Your task to perform on an android device: I am looking for a new Sports shoe pair. I want to use Nike's app  new search feature because my old one is growing older
Image 0: 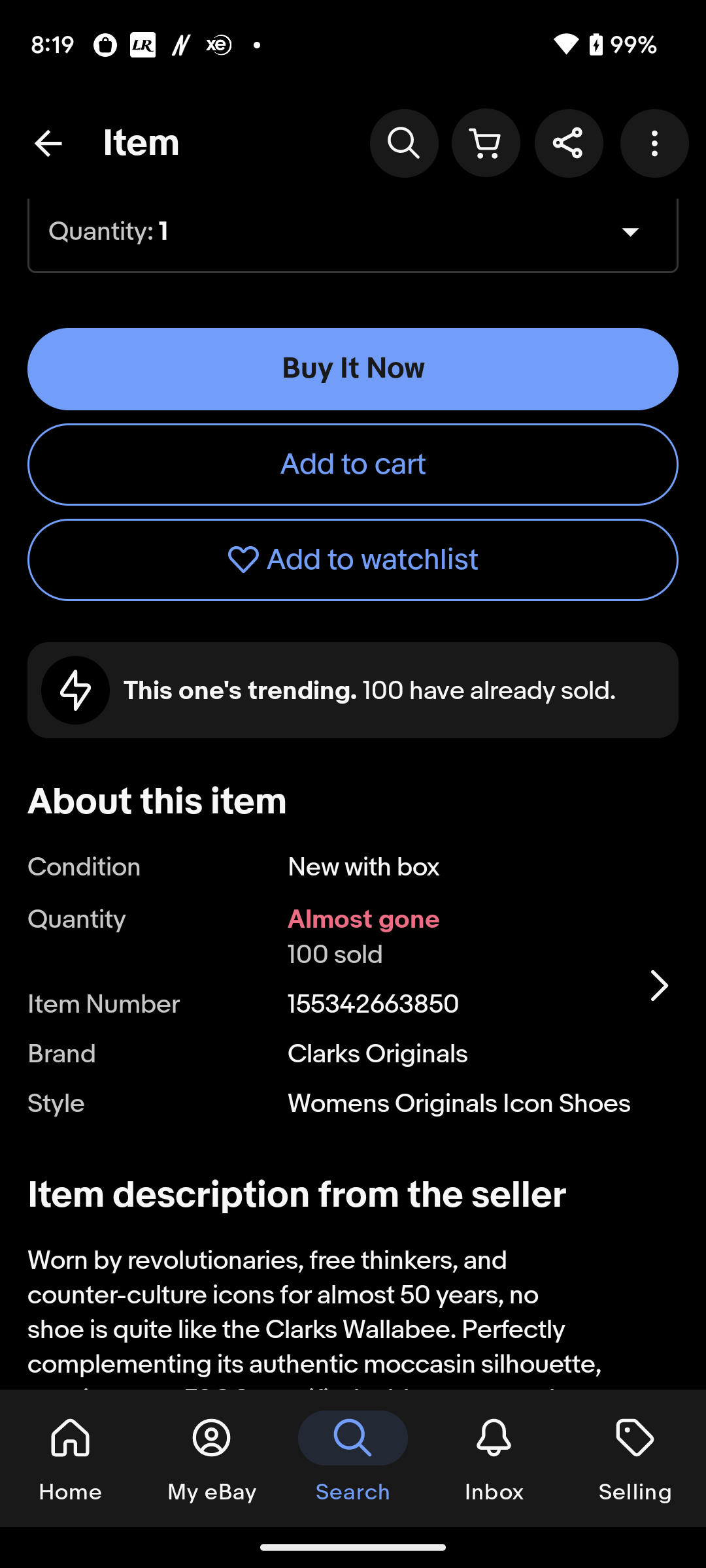
Open the Nike app
Step 0: open app "Nike"
Image 1: 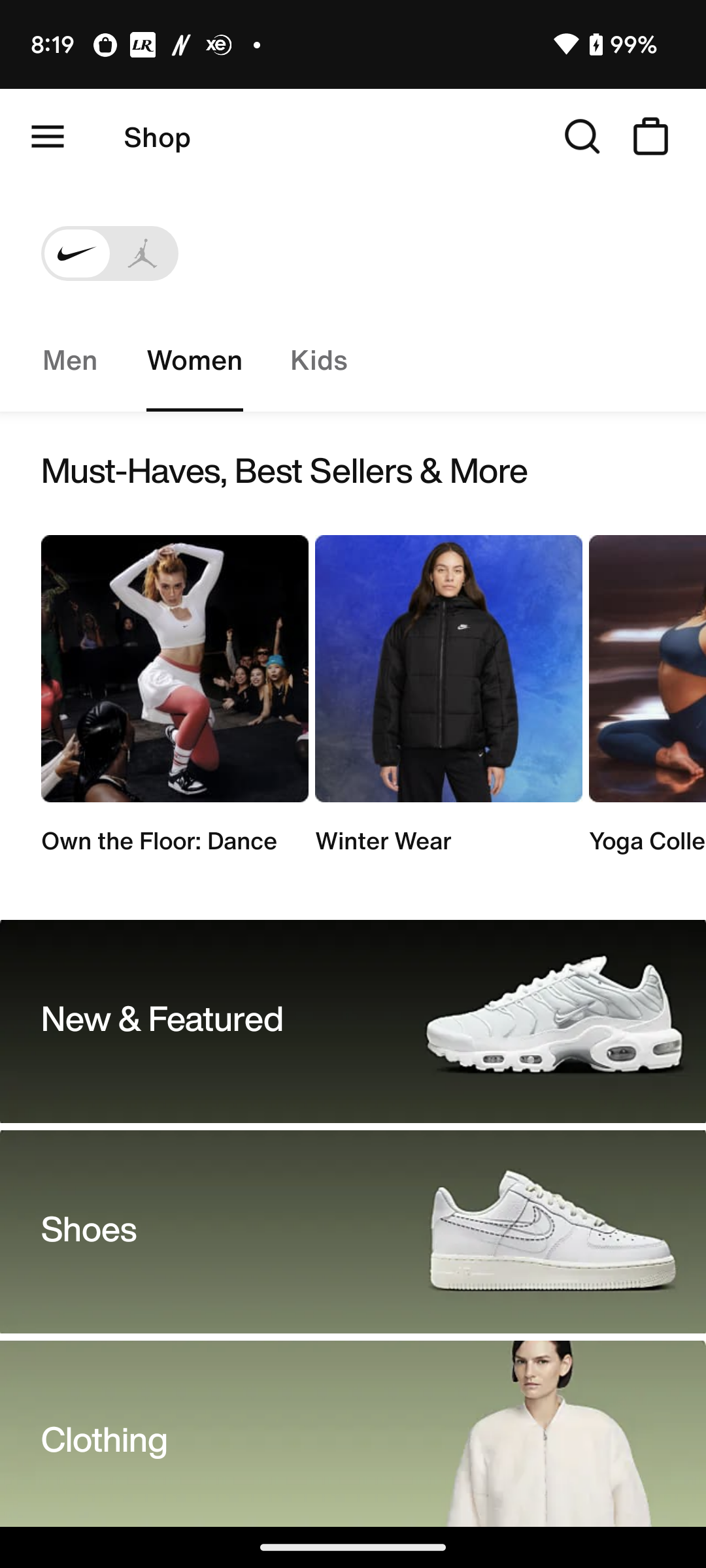
Click on the search icon at the top of the screen
Step 1: click (582, 136)
Image 2: 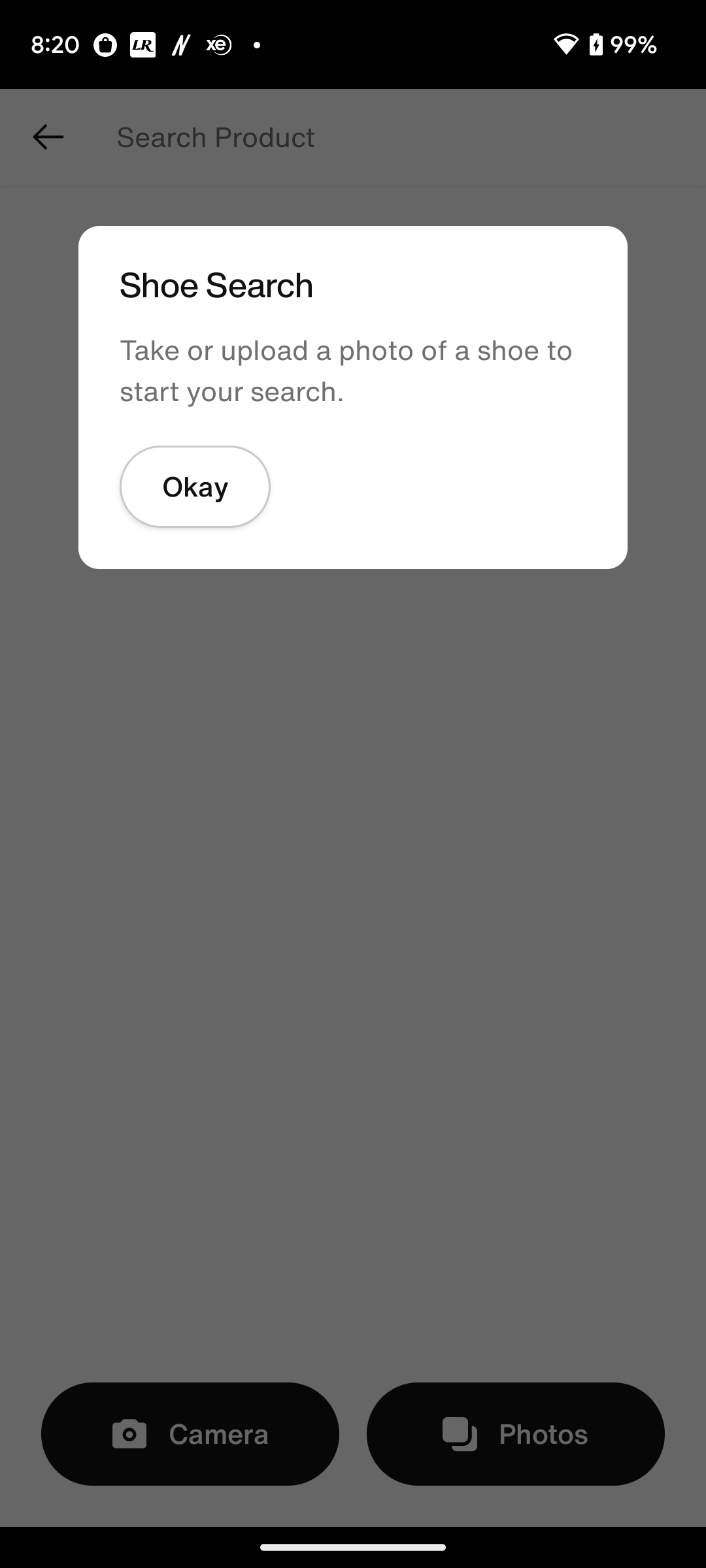
Click on the search icon at the top of the screen
Step 2: wait
Image 3: 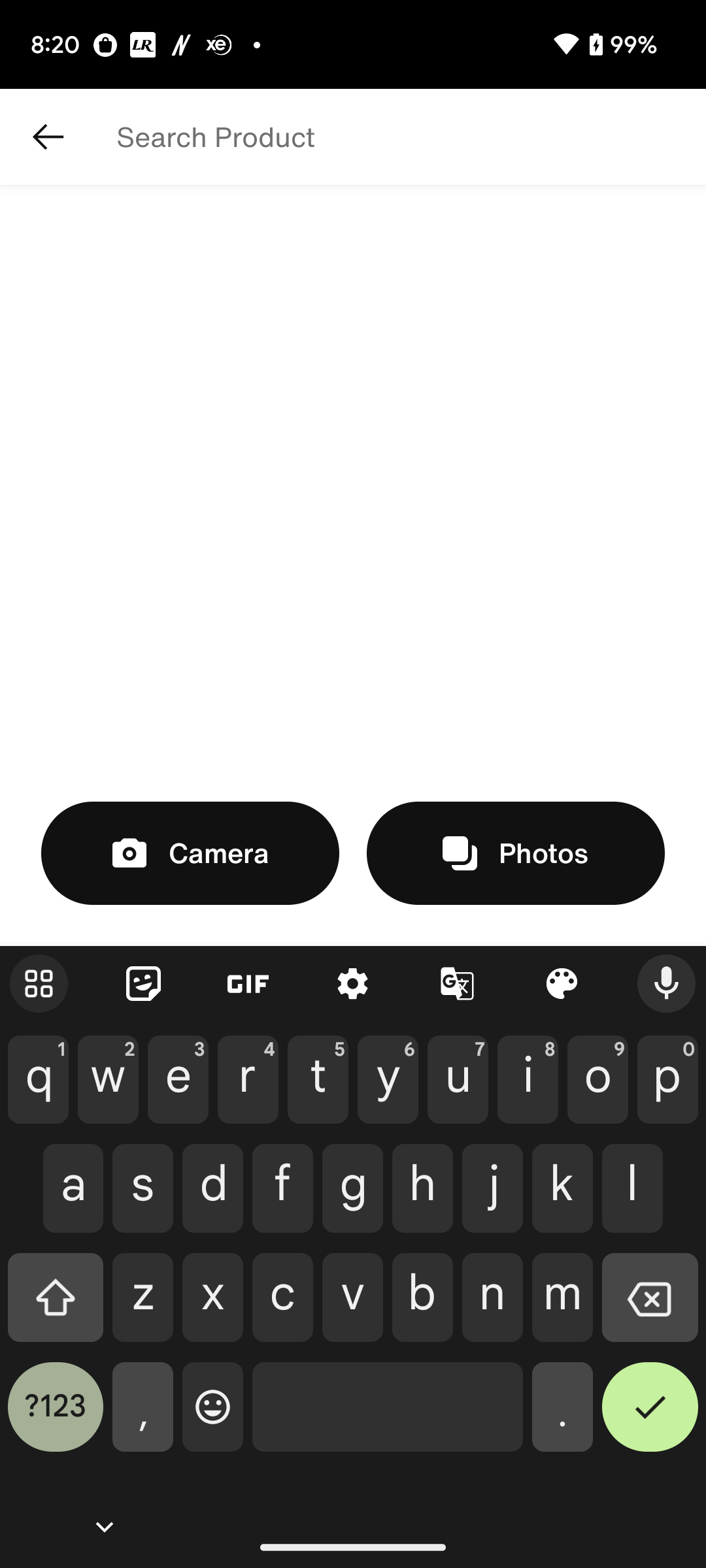
Type Sports shoes in search bar
Step 3: type "Sports shoes"
Image 4: 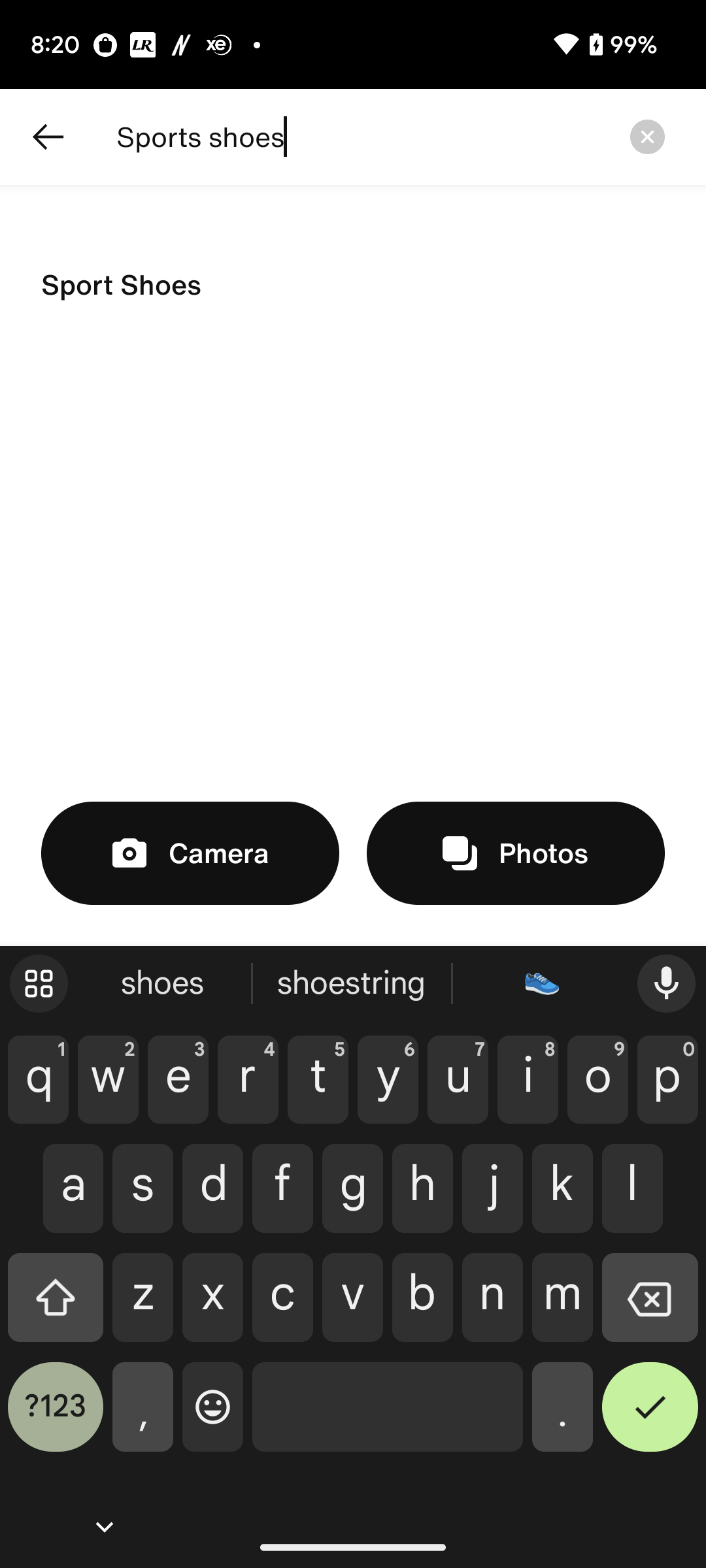
Click on the right tick key at the bottom right of the keyboard
Step 4: click (650, 1417)